Your task to perform on an android device: In Blinkit app add the product Kohinoor Basmati rice to the cart .
Image 0: 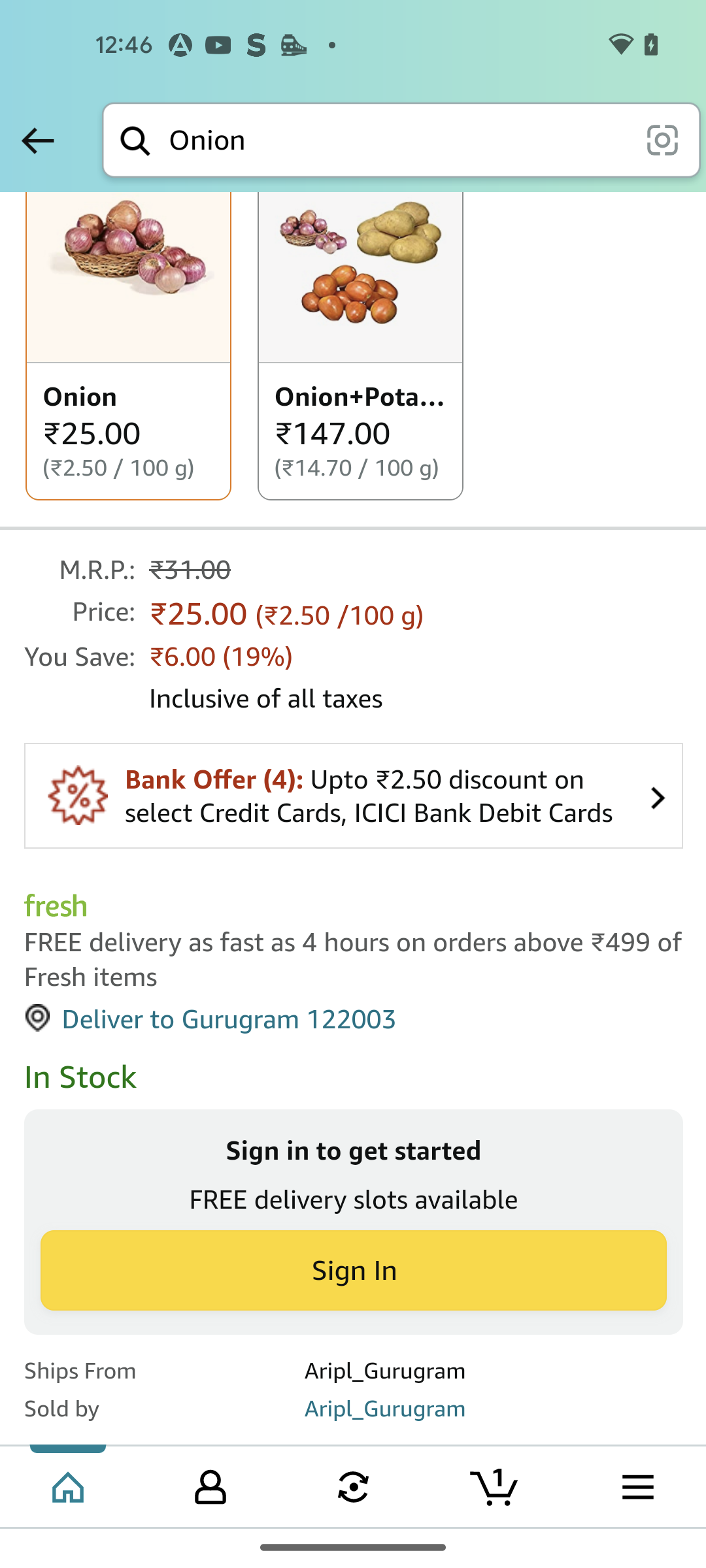
Open the Blinkit App
Step 0: open app "Blinkit"
Image 1: 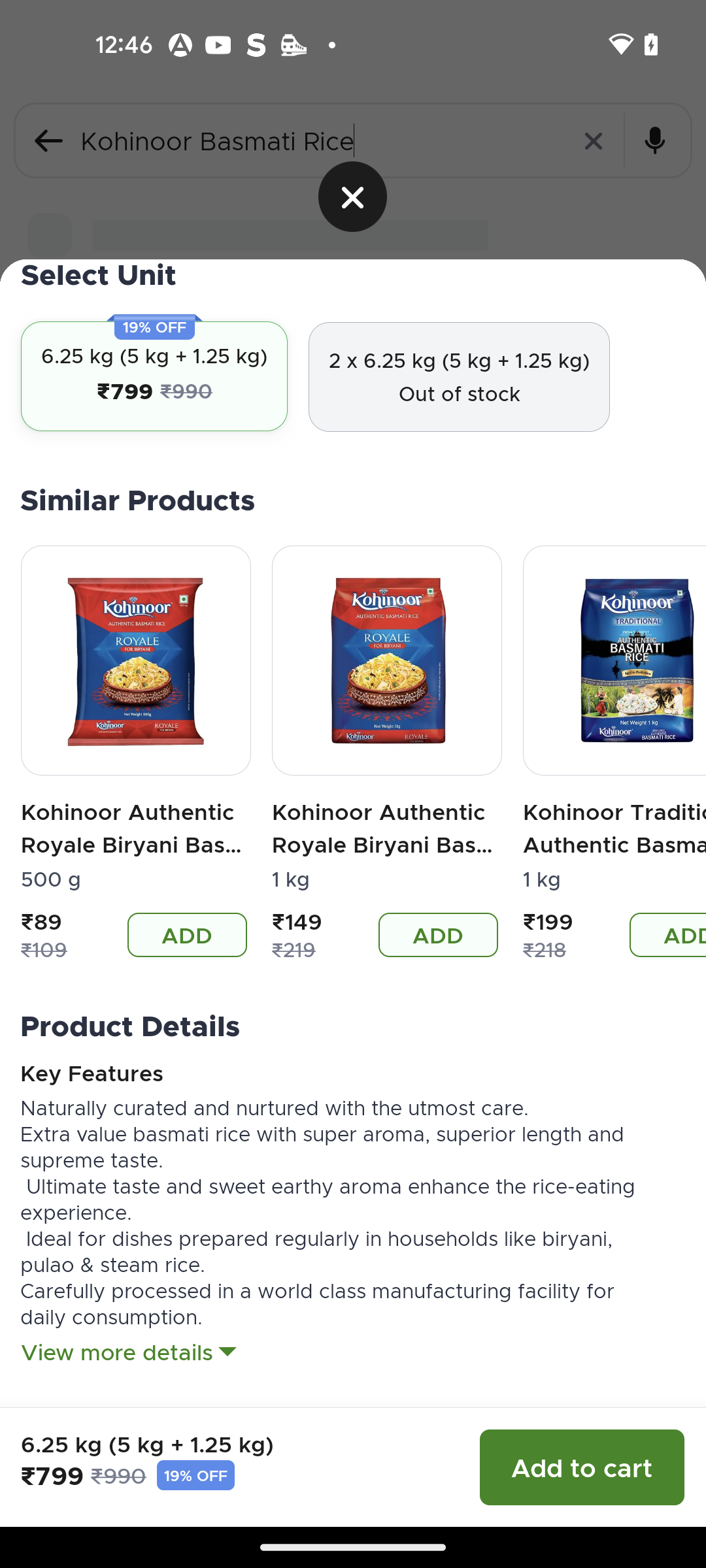
Click on the Add to cart button at the bottom right corner of the screen
Step 1: click (582, 1467)